Your task to perform on an android device: Open Mega Hardware app, Open the product Mechanics Tools Kit, JOD28 and View photos of the product
Image 0: 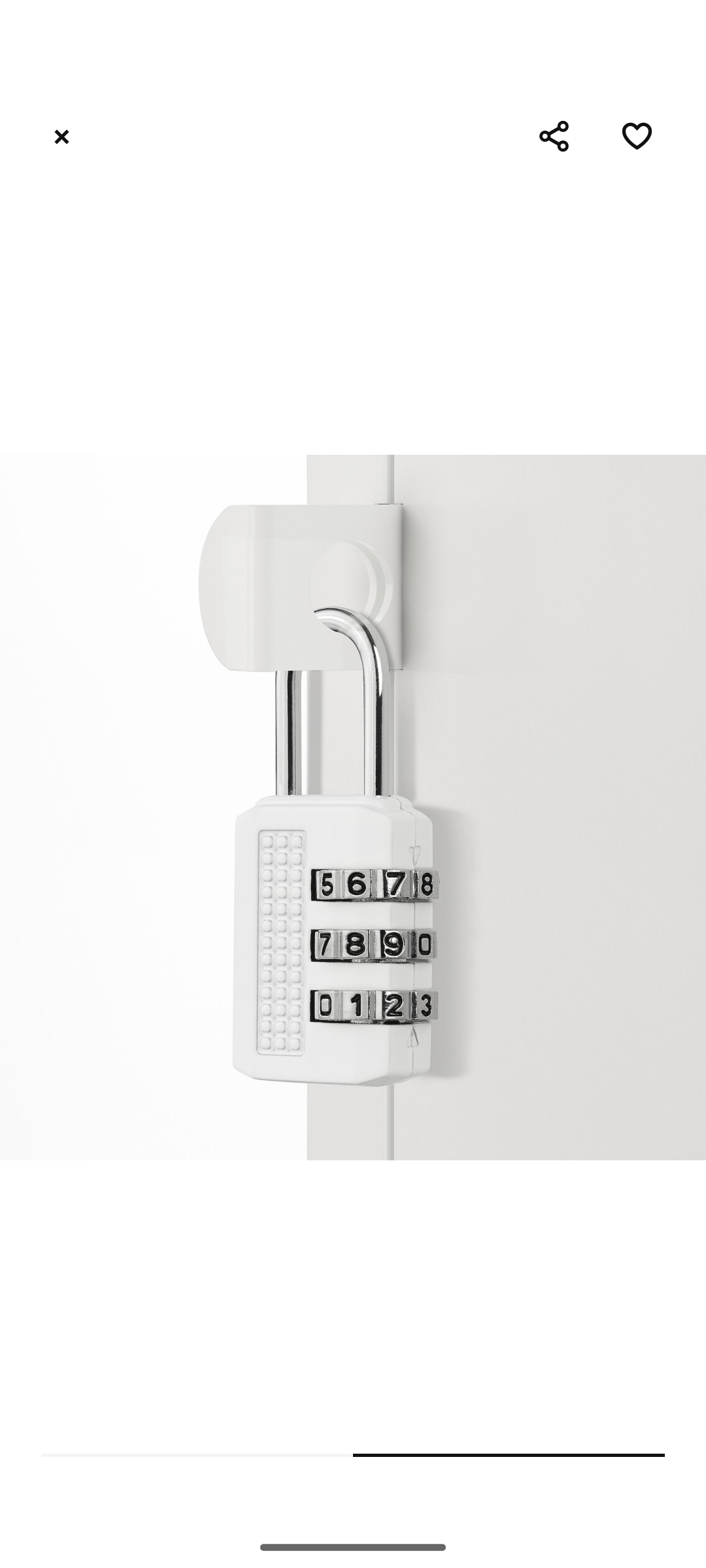
Open Mega Hardware app
Step 0: open app "Mega Hardware"
Image 1: 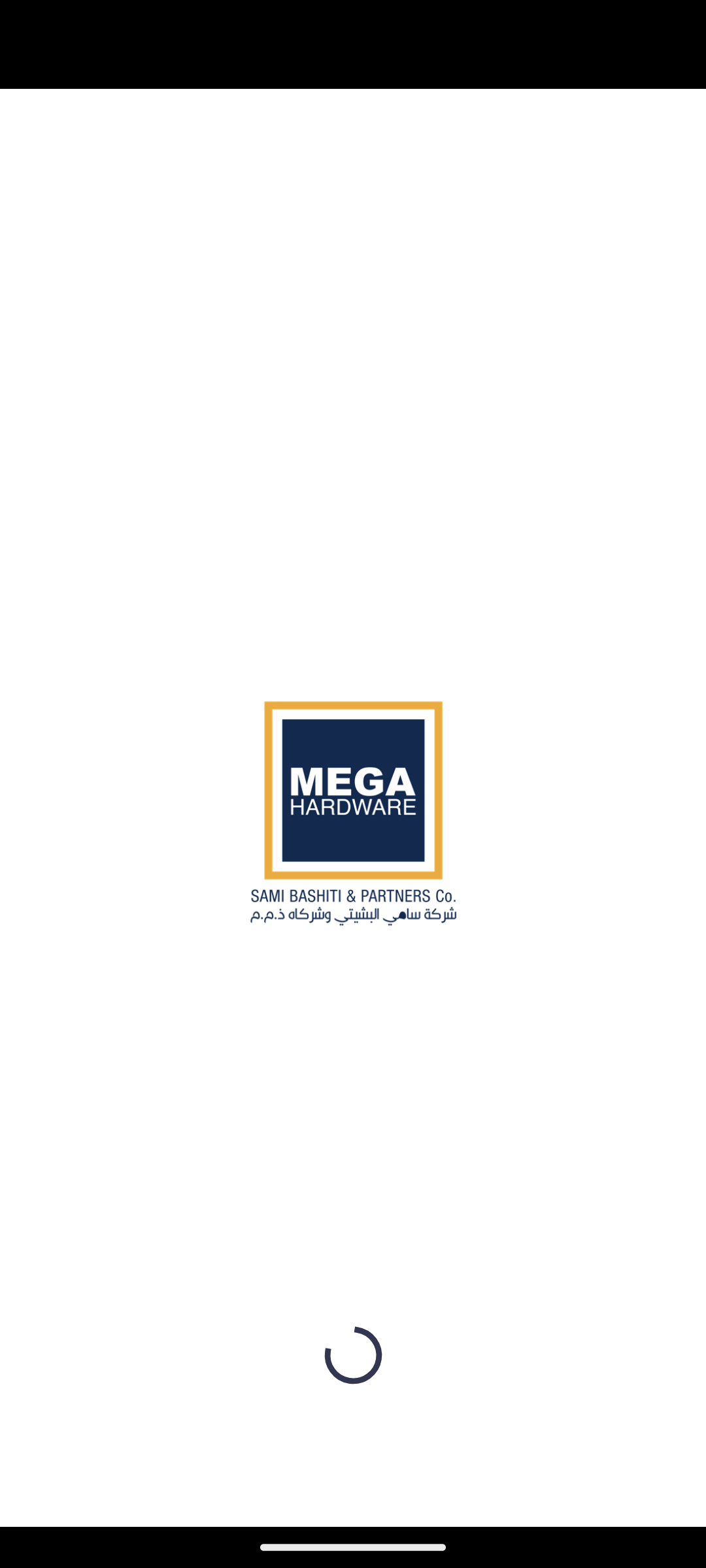
Open Mega Hardware app
Step 1: wait
Image 2: 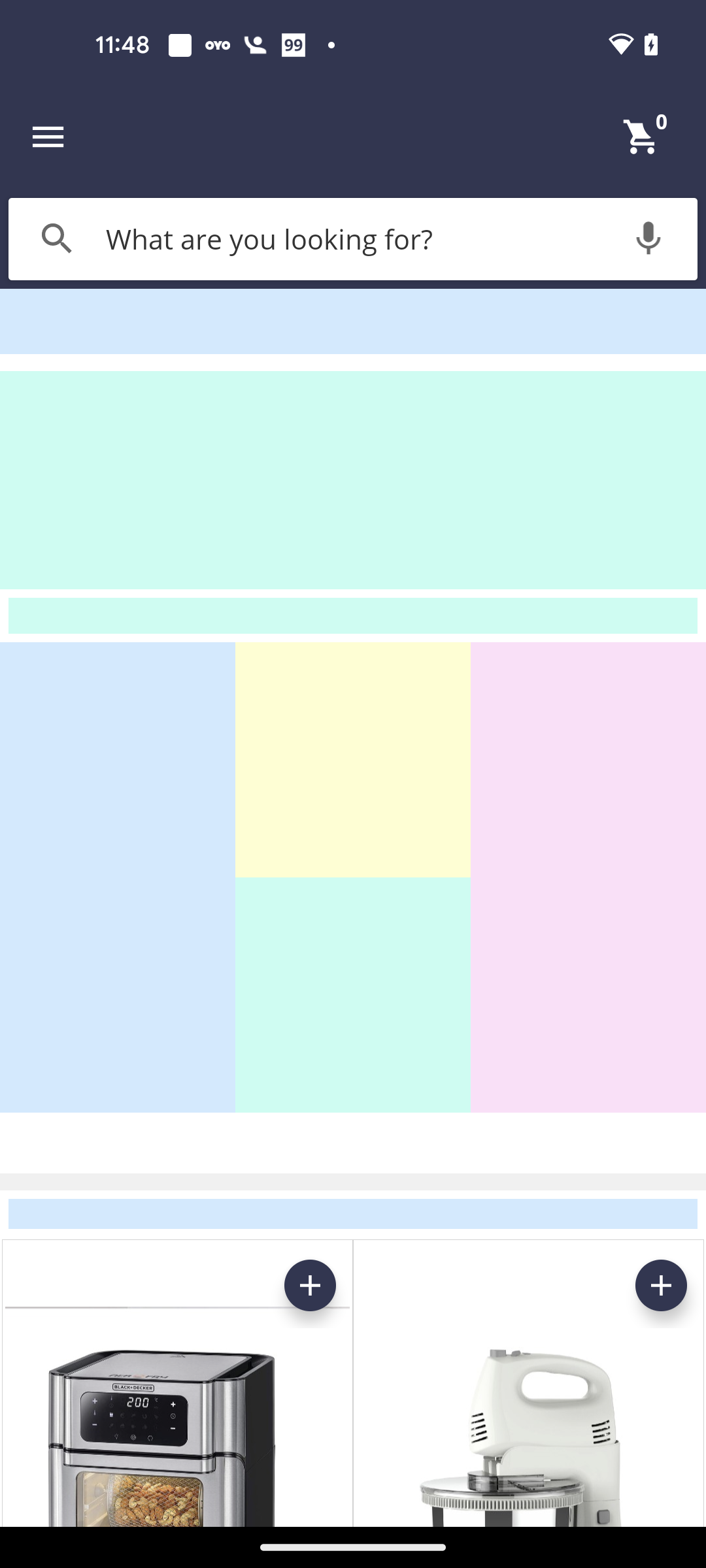
Click on the search bar
Step 2: click (352, 238)
Image 3: 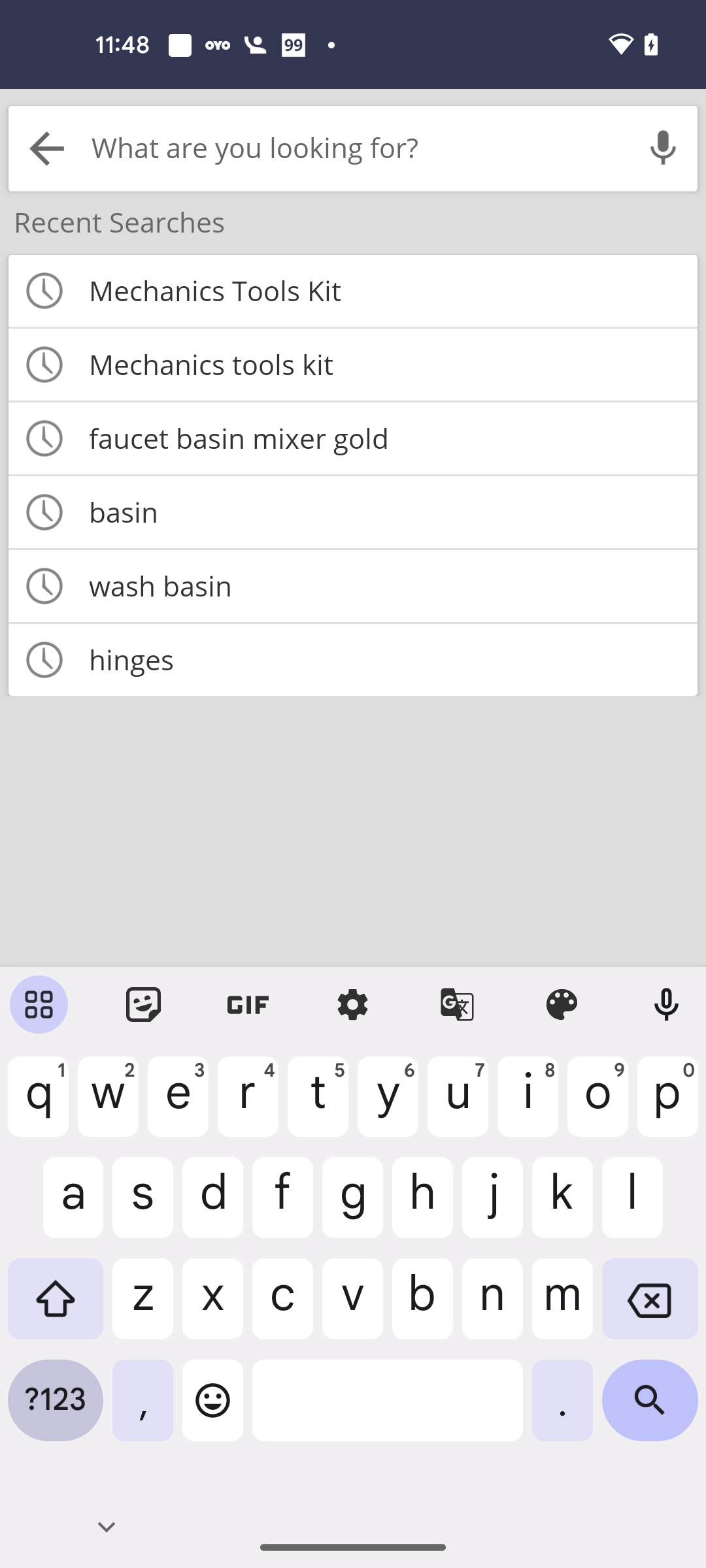
Click on the first result in recent searches
Step 3: click (388, 291)
Image 4: 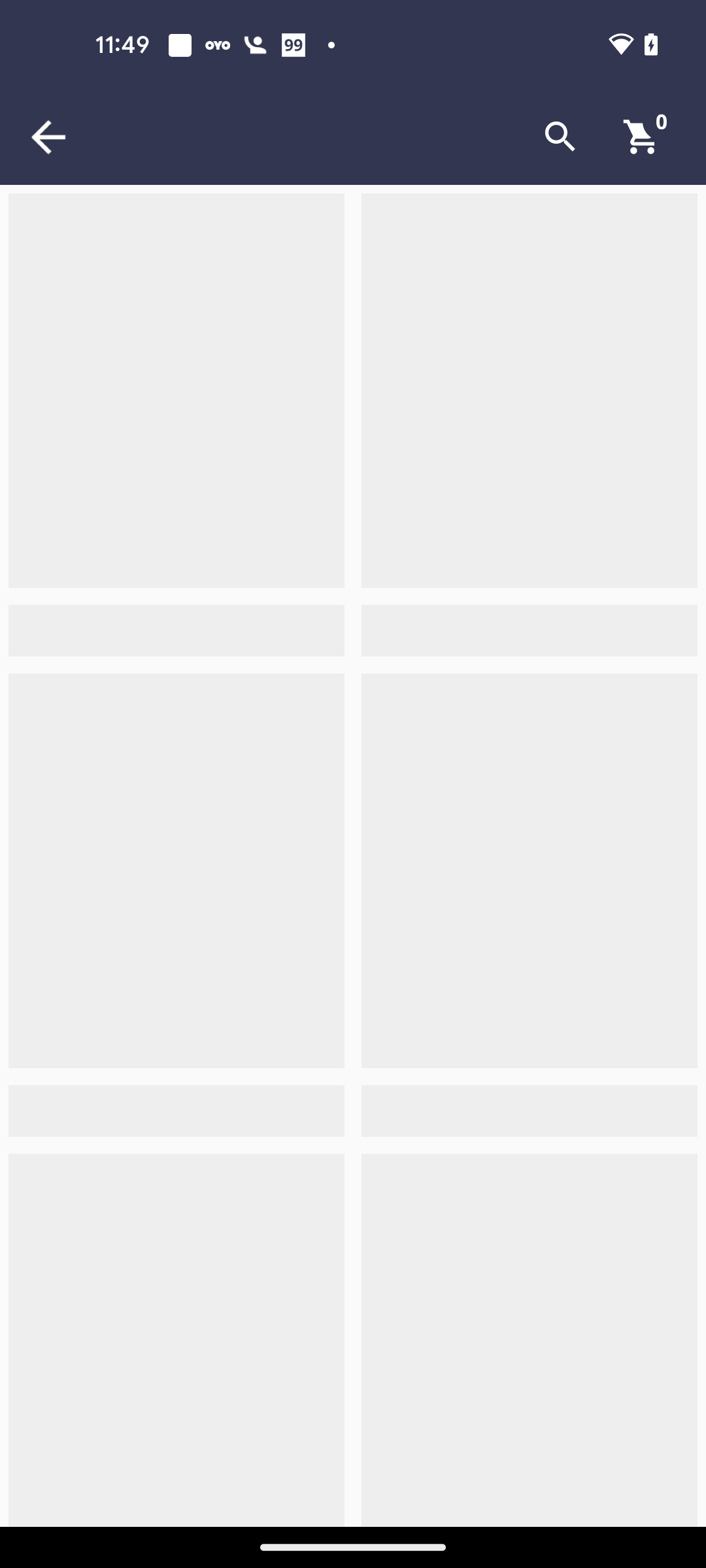
Click on the first result in recent searches
Step 4: wait
Image 5: 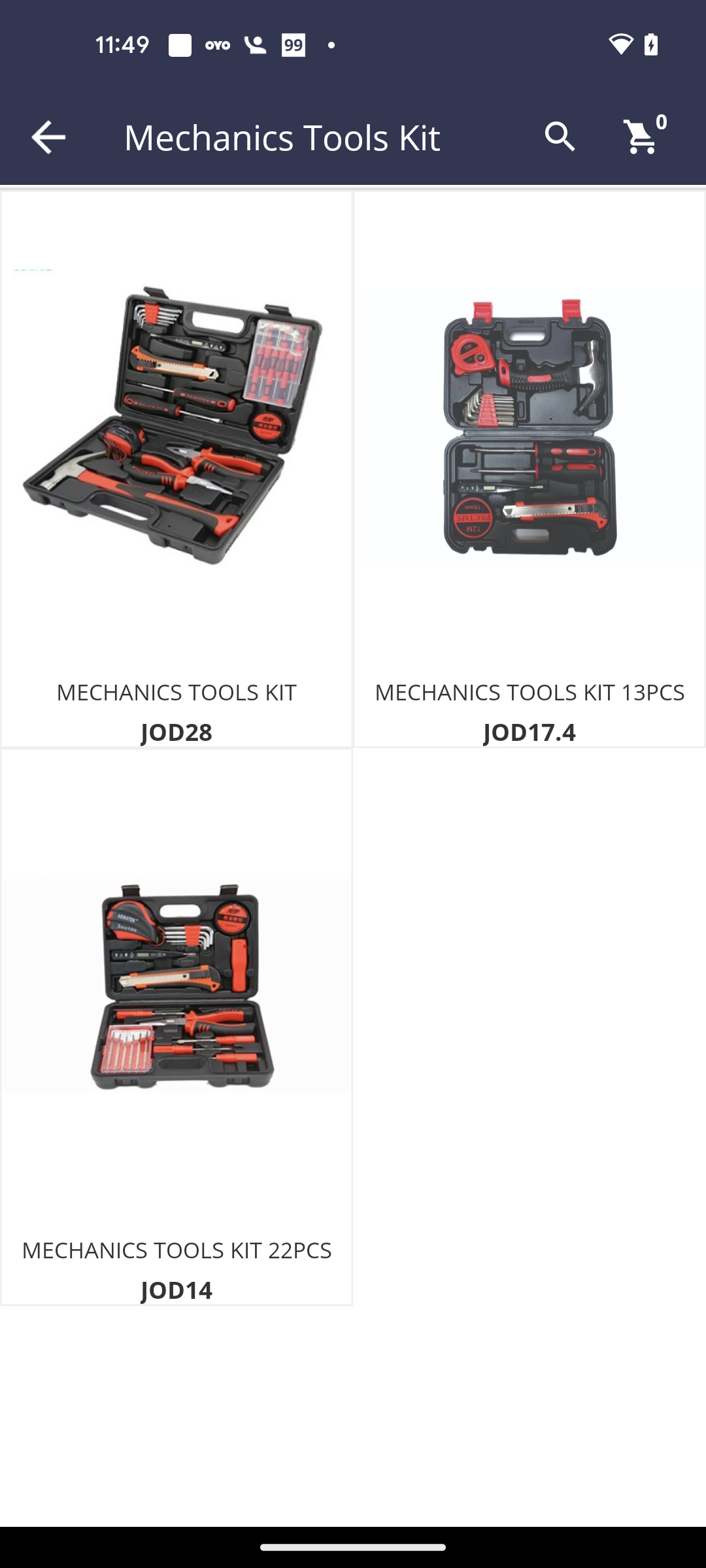
Open the product Mechanics Tools Kit, JOD28
Step 5: click (184, 487)
Image 6: 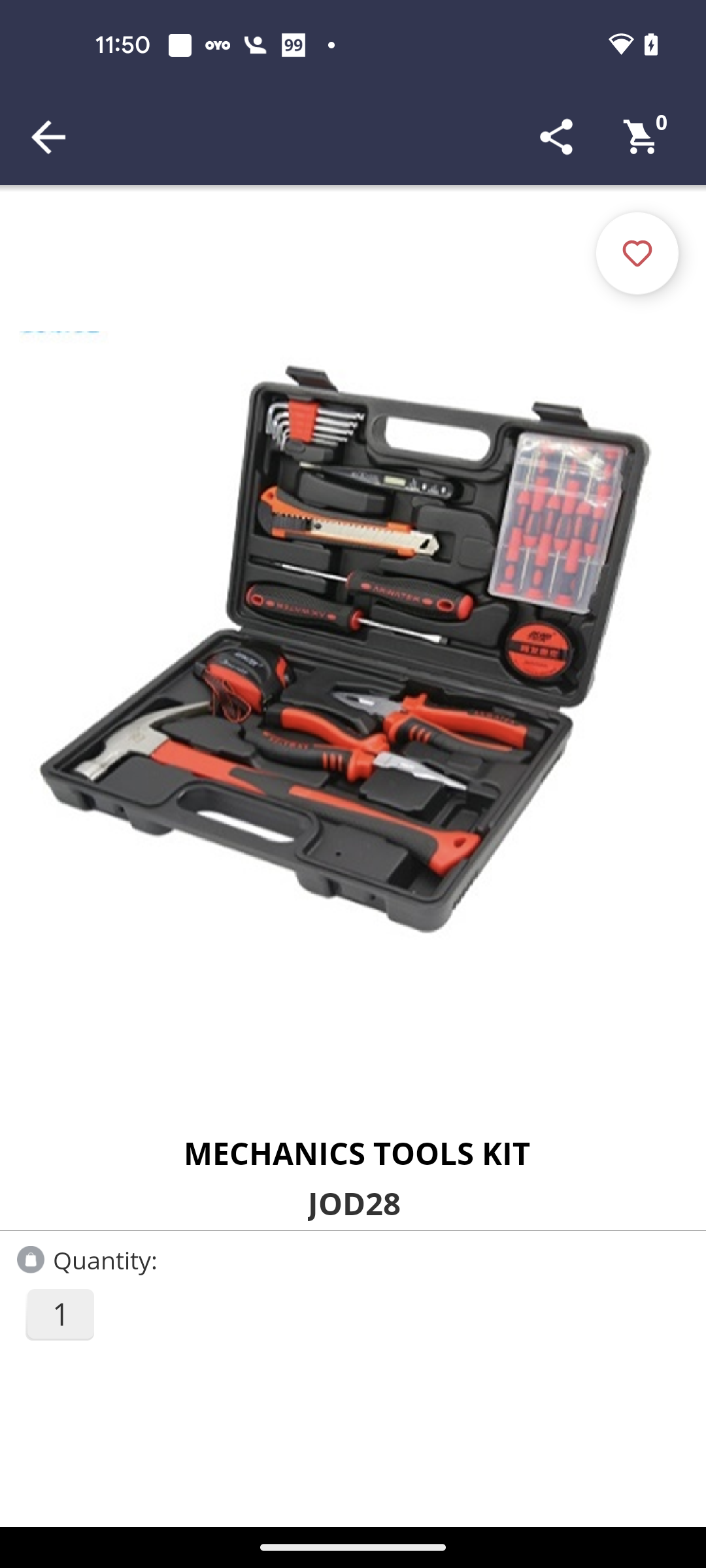
Click on the photo of the product 
Step 6: click (360, 723)